Your task to perform on an android device: Open the Tasty app and search for the pizza recipe
Image 0: 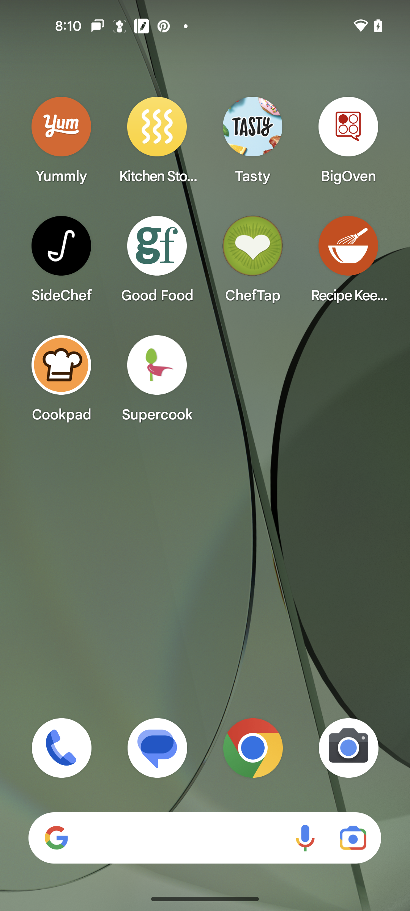
Open the Tasty app 
Step 0: click (253, 139)
Image 1: 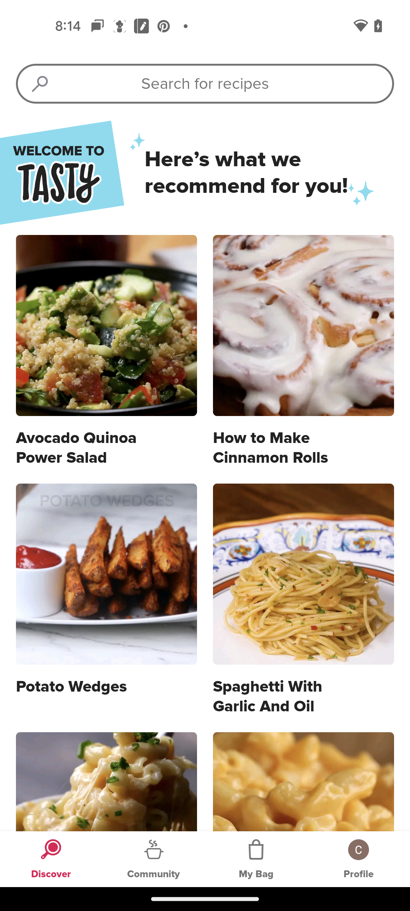
go to the search bar
Step 1: click (205, 84)
Image 2: 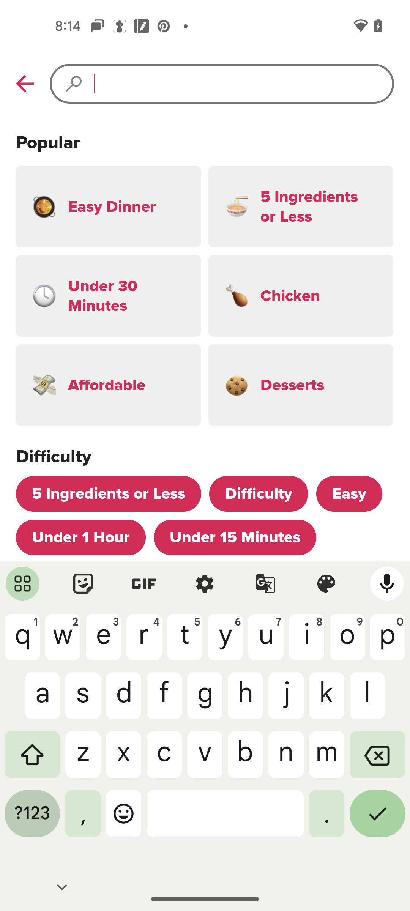
search for pizza recipe
Step 2: type "pizza"
Image 3: 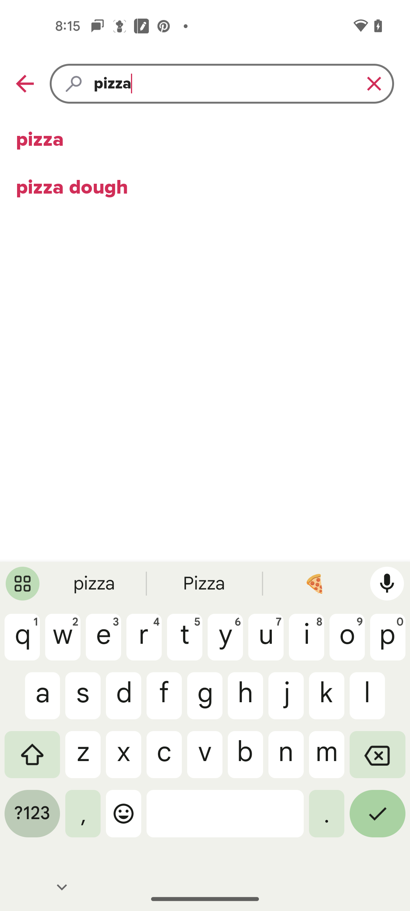
select first search result
Step 3: click (205, 139)
Image 4: 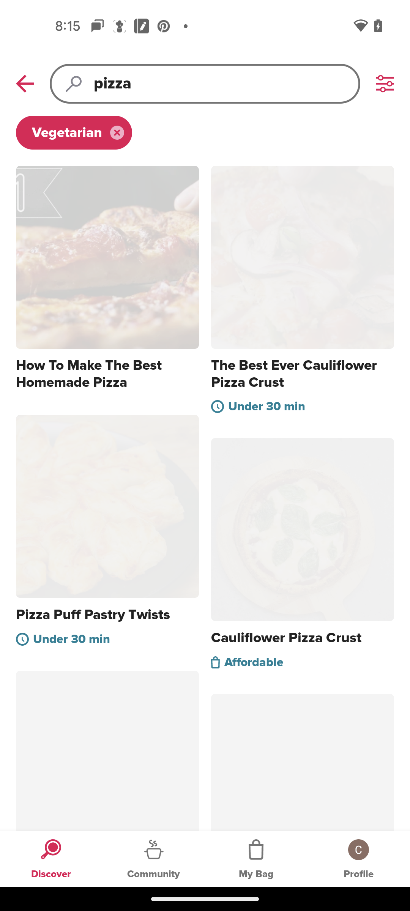
select first search result
Step 4: wait
Image 5: 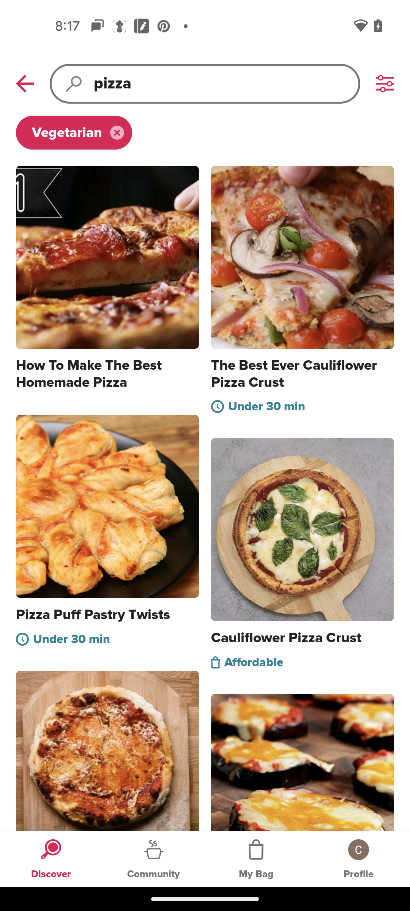
click on the first post
Step 5: click (107, 257)